Your task to perform on an android device: Show me the shoes that are best fit for all weather from the brand New Balance on the Footshop app.
Image 0: 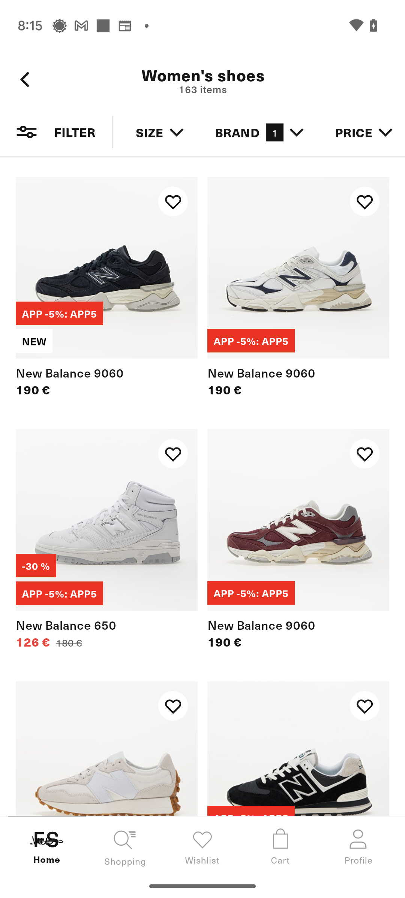
Swipe from right to left on the filters until you find categories filters.
Step 0: scroll right
Image 1: 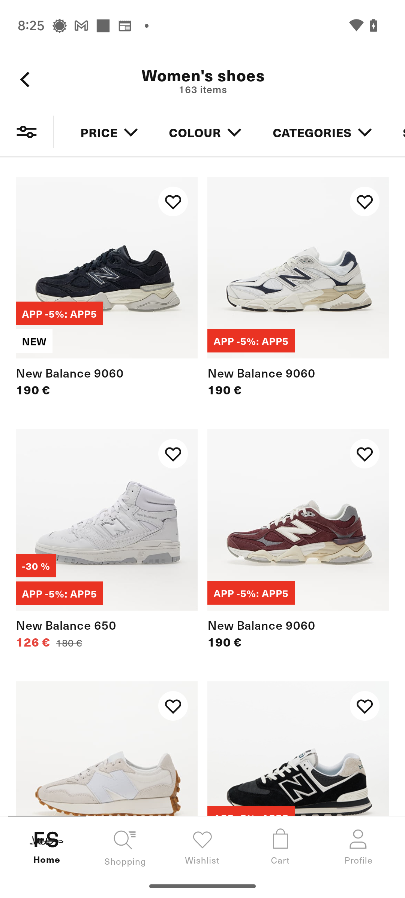
Click on Categories filter.
Step 1: click (312, 132)
Image 2: 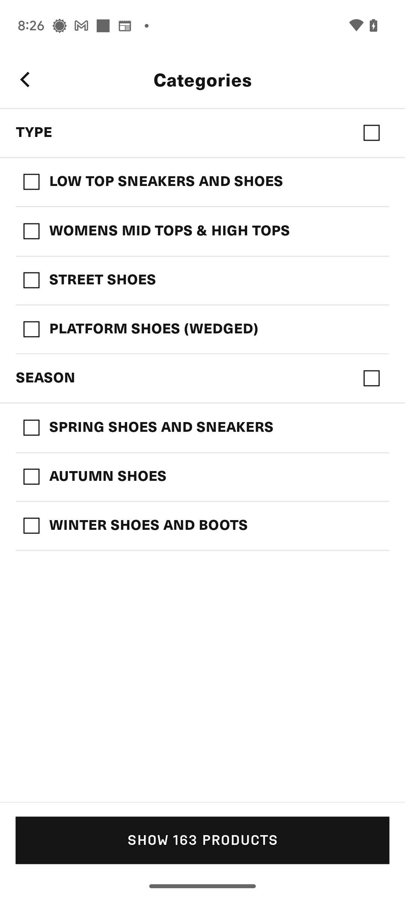
Select all seasons.
Step 2: click (202, 379)
Image 3: 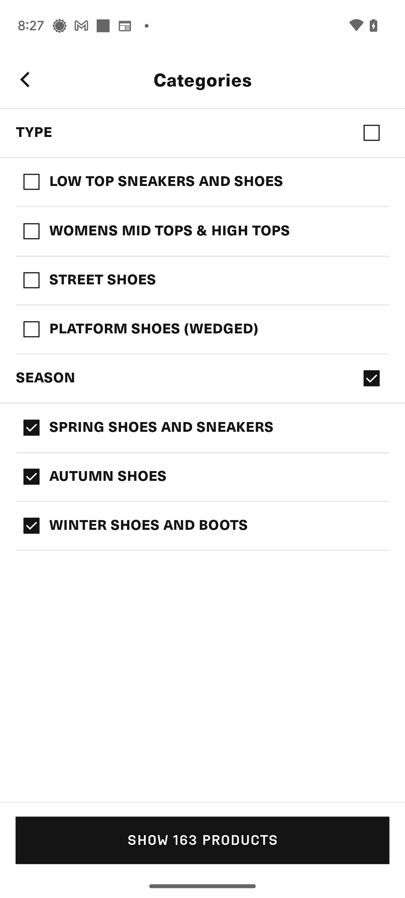
Click on the SHOW 163 PRODUCTS at the bottom of the screen.
Step 3: click (202, 840)